Your task to perform on an android device:  Open the cookbook recipes app and go to the search tab then select the Italian cuisines
Image 0: 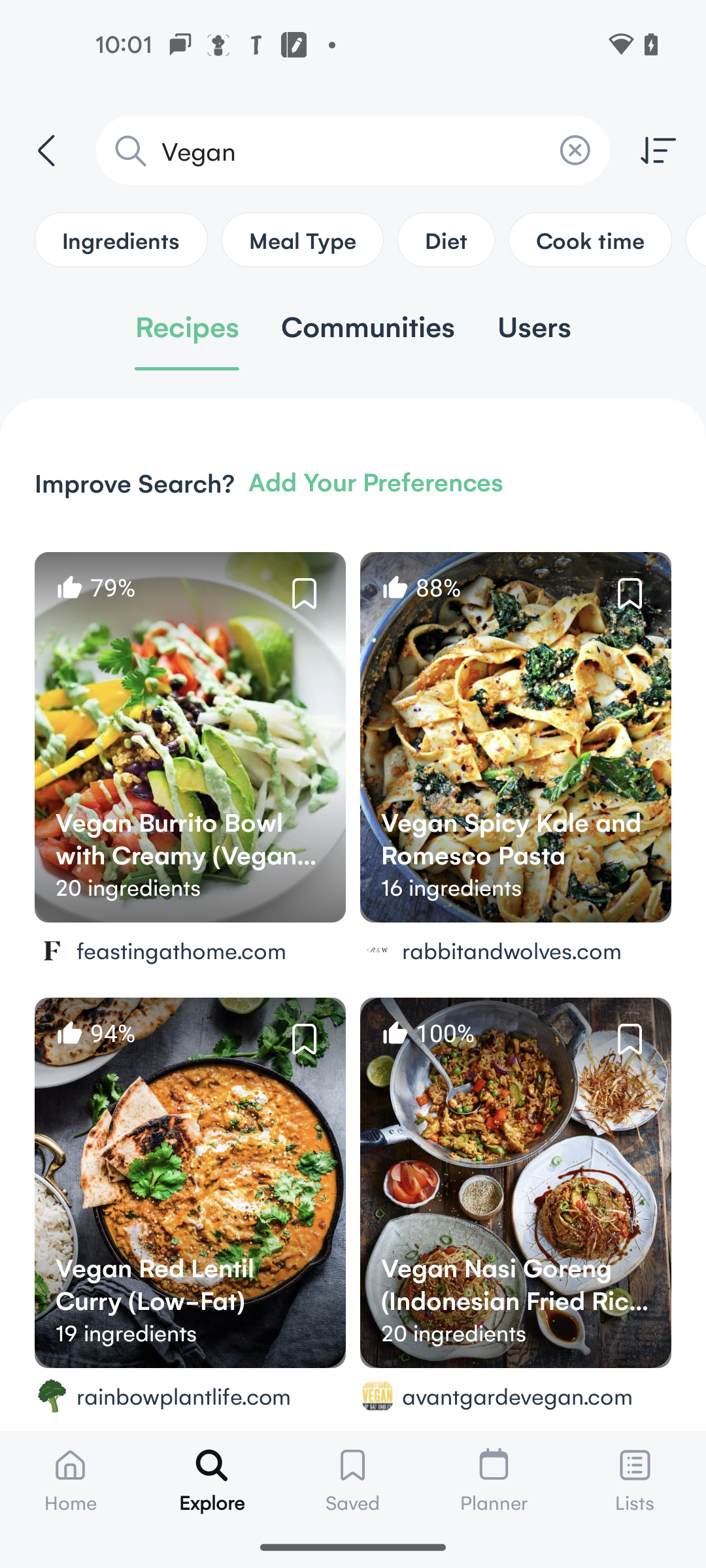
Open the cookbook recipes app
Step 0: open app "Cookbook Recipes"
Image 2: 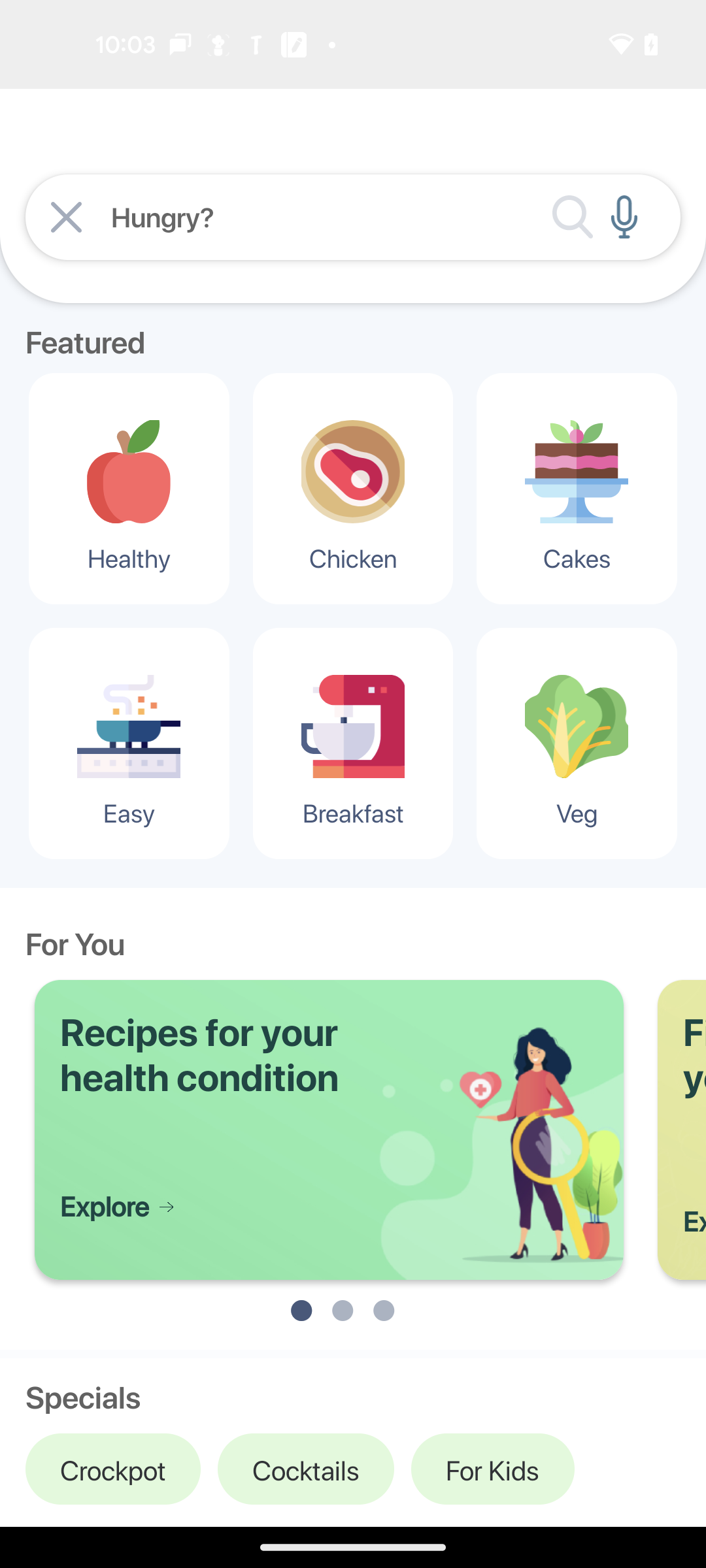
swipe up for cuisines
Step 2: scroll down
Image 4: 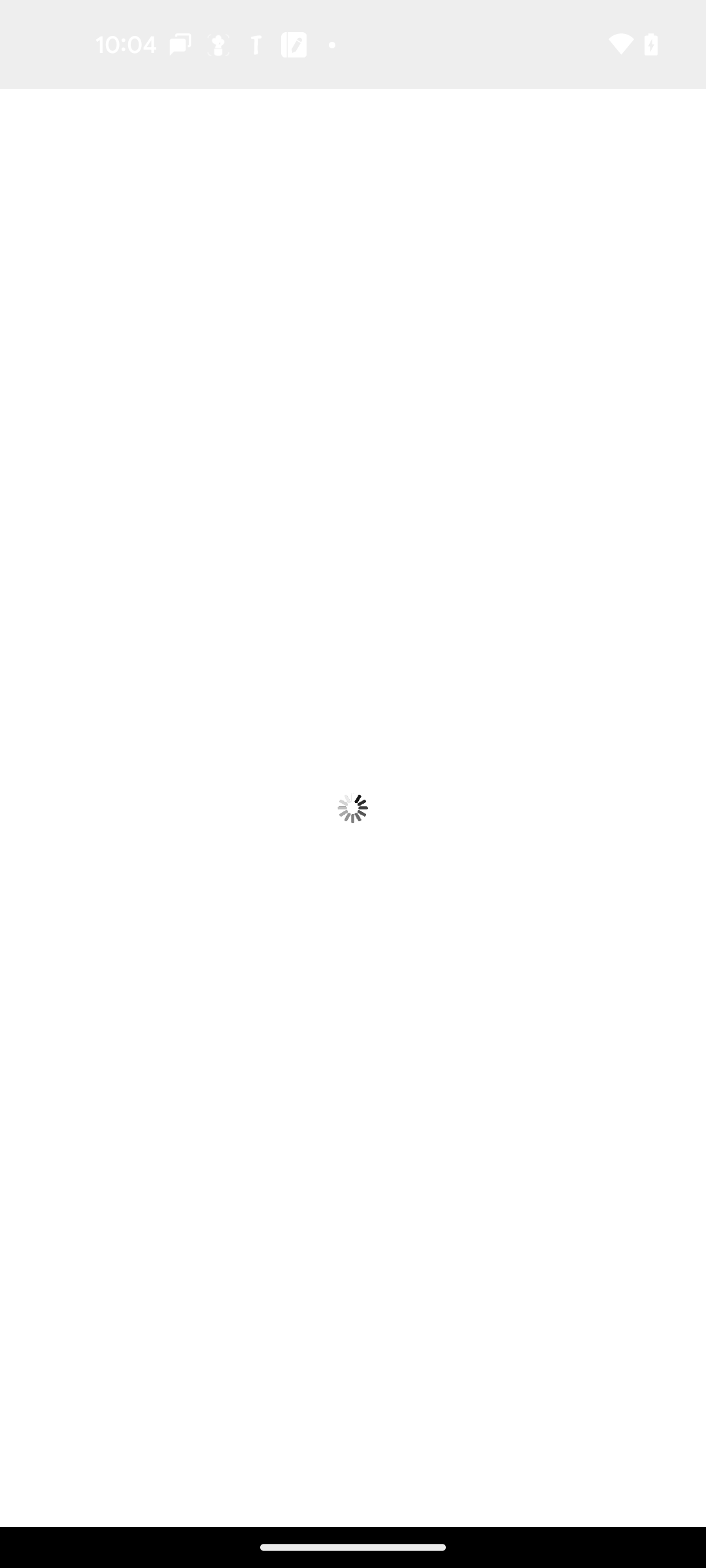
click on the Italian cuisines
Step 4: wait